Your task to perform on an android device: In the Google Docs app,open the biography document, then change the theory to biography.
Image 0: 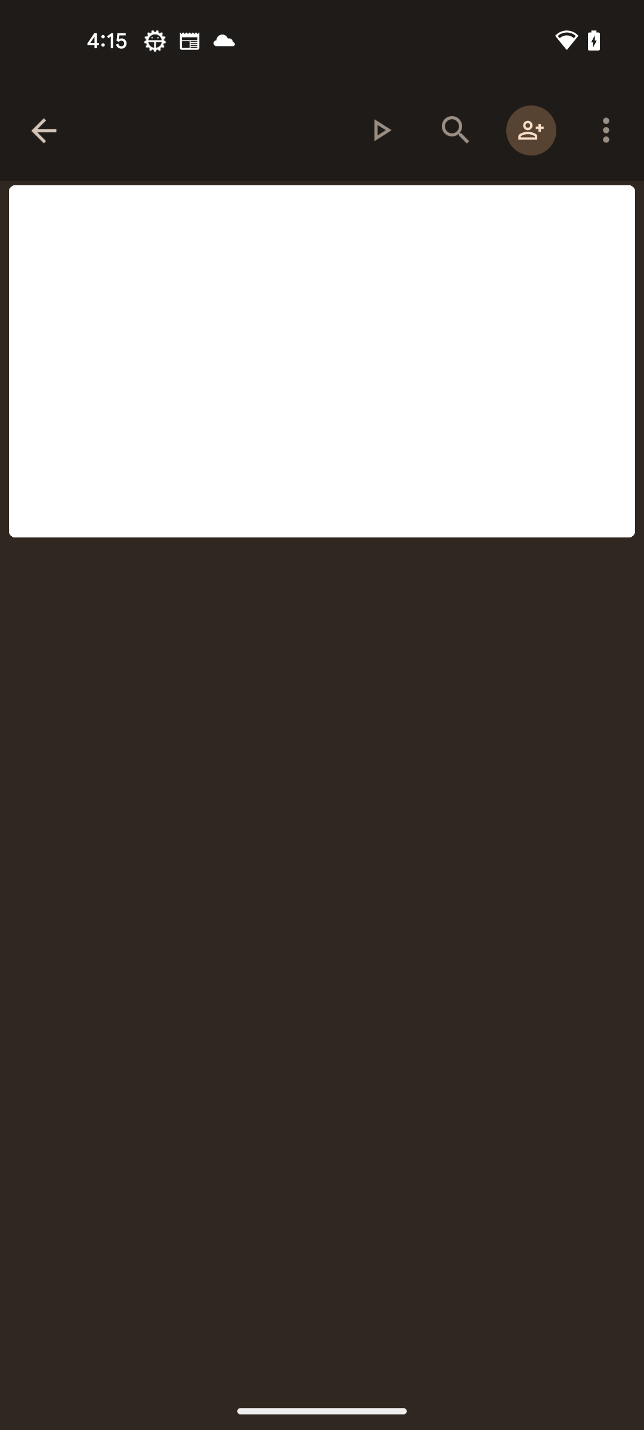
Open google docs app
Step 0: open app "Docs"
Image 1: 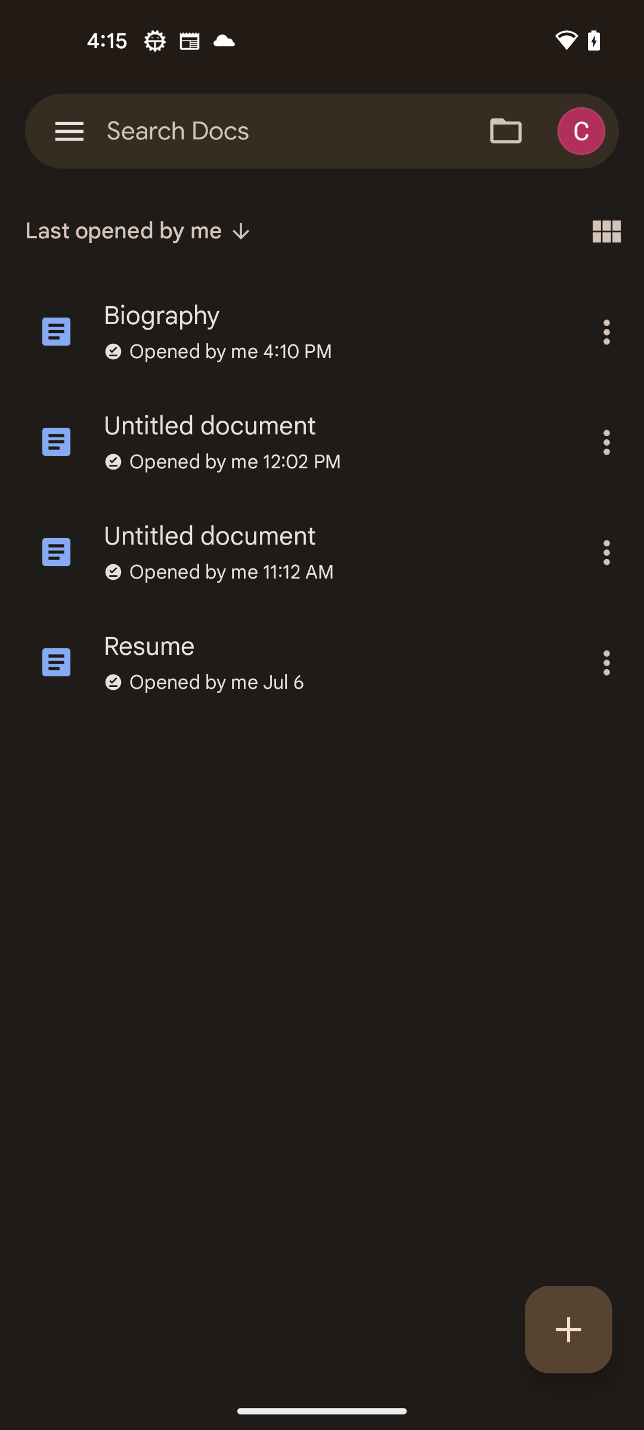
Select the Biography document
Step 1: click (336, 315)
Image 2: 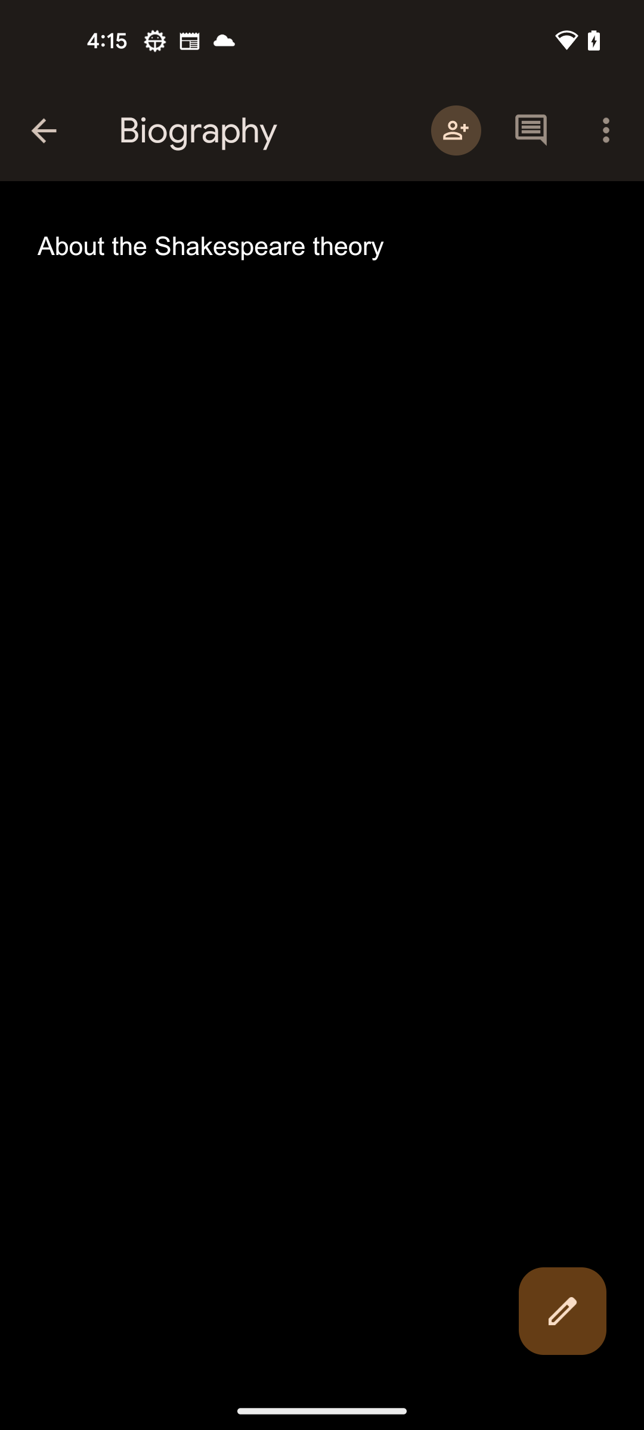
Click on edit option at the right bottom corner of the screen
Step 2: click (562, 1311)
Image 3: 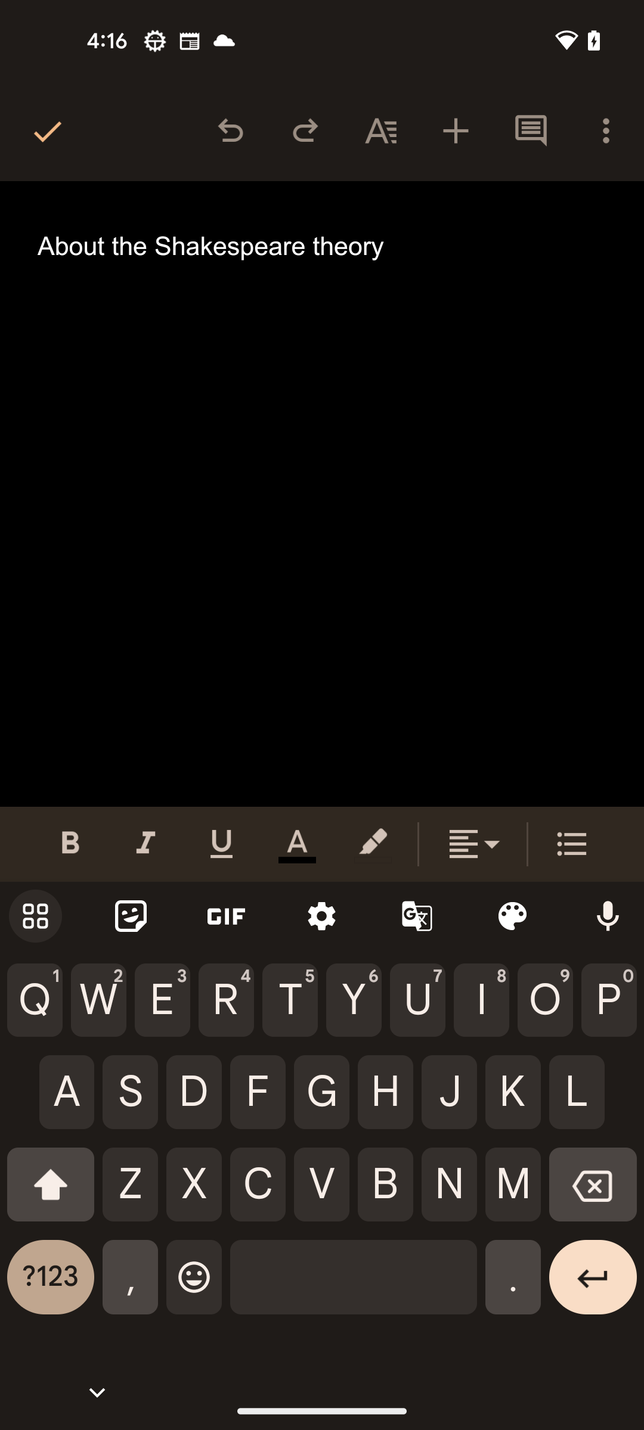
Click on theory
Step 3: click (322, 403)
Image 4: 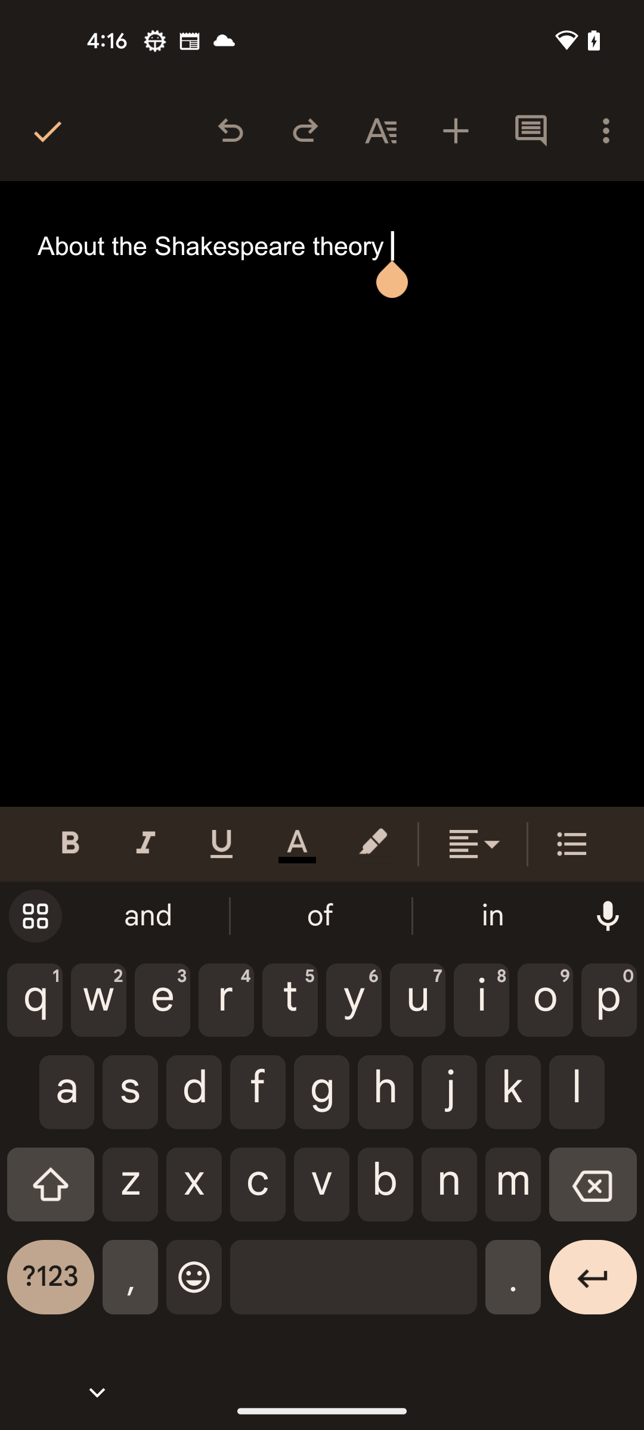
Delete the theory text
Step 4: click (593, 1193)
Image 5: 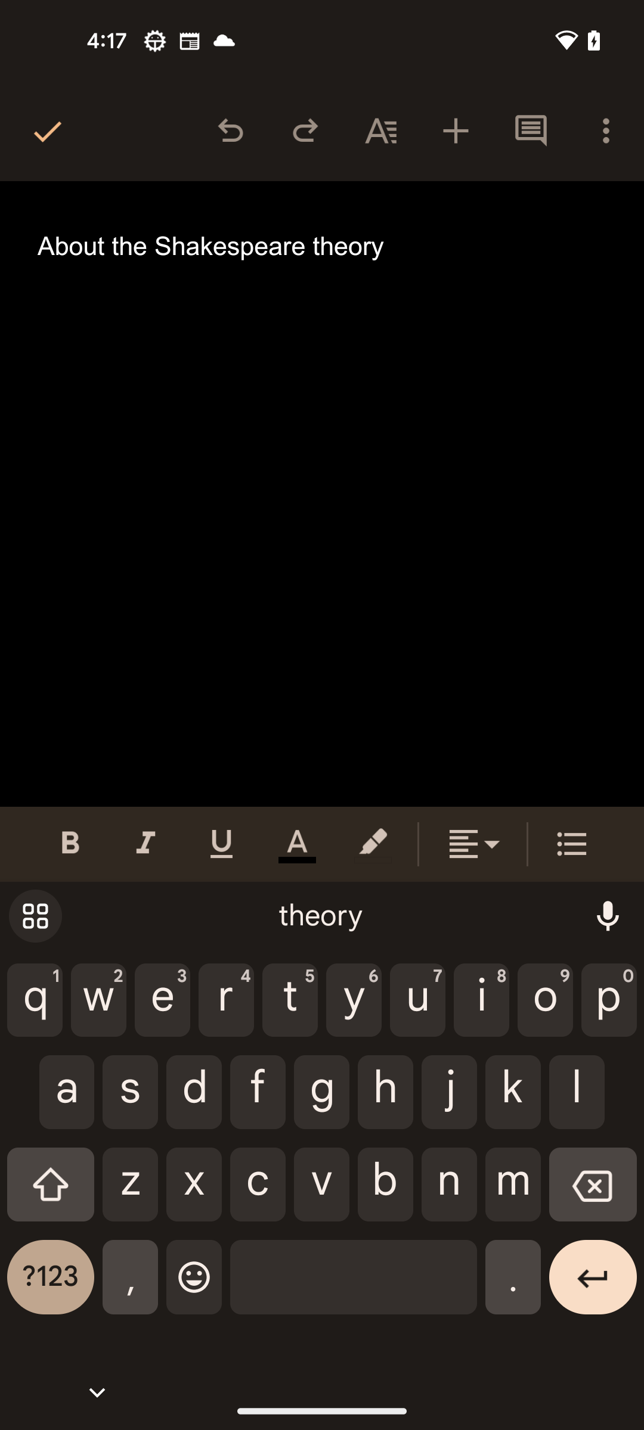
Delete the theory text
Step 5: click (593, 1193)
Image 6: 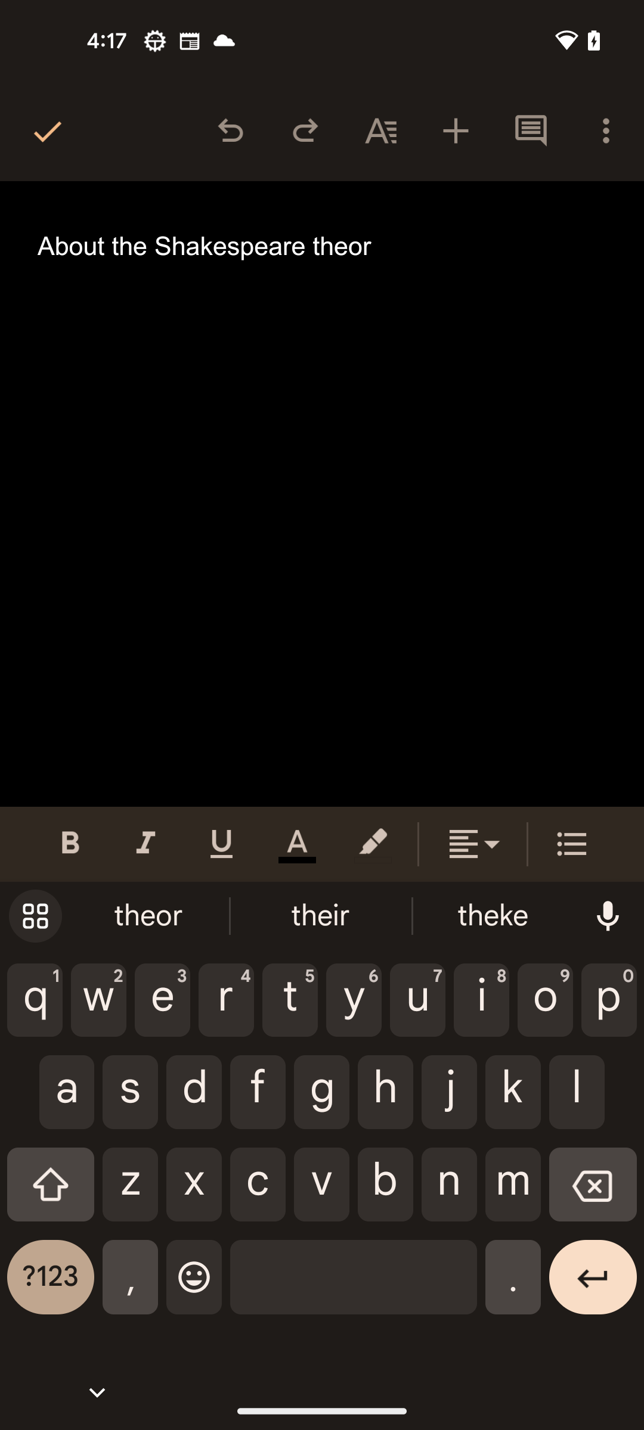
Delete the theory text
Step 6: click (593, 1193)
Image 7: 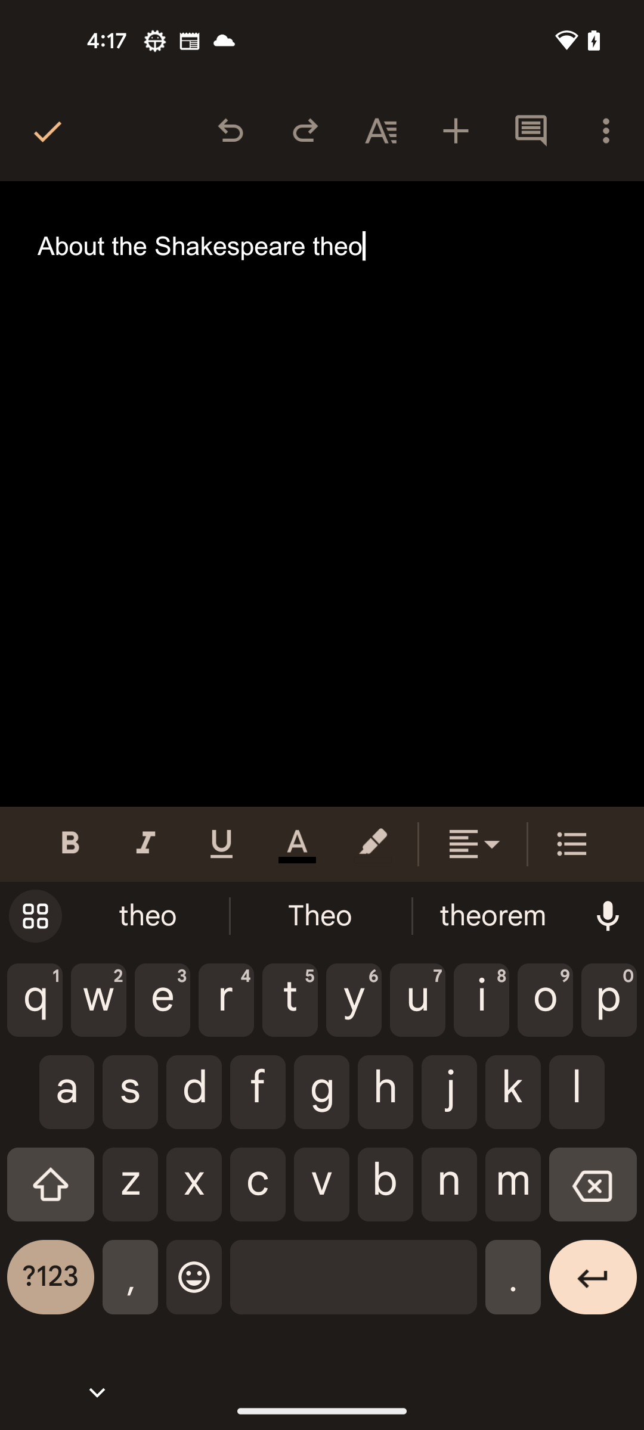
Delete the theory text
Step 7: click (593, 1193)
Image 8: 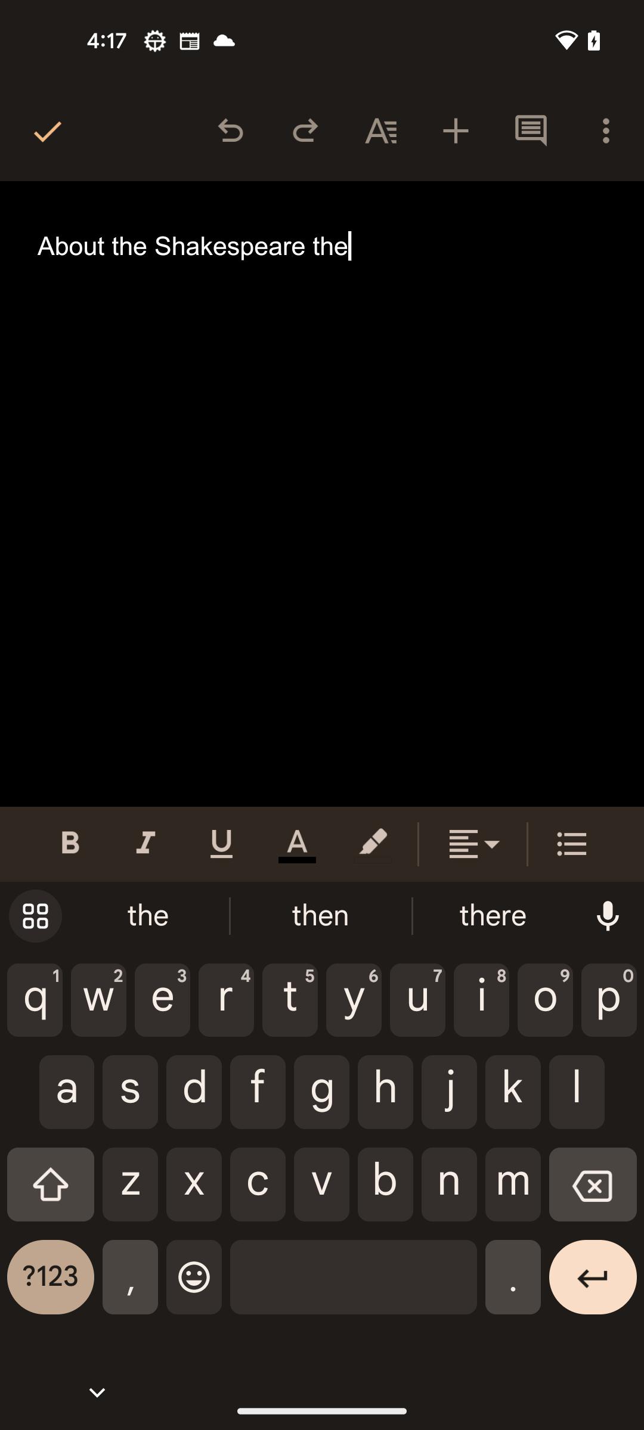
Delete the theory text
Step 8: click (593, 1193)
Image 9: 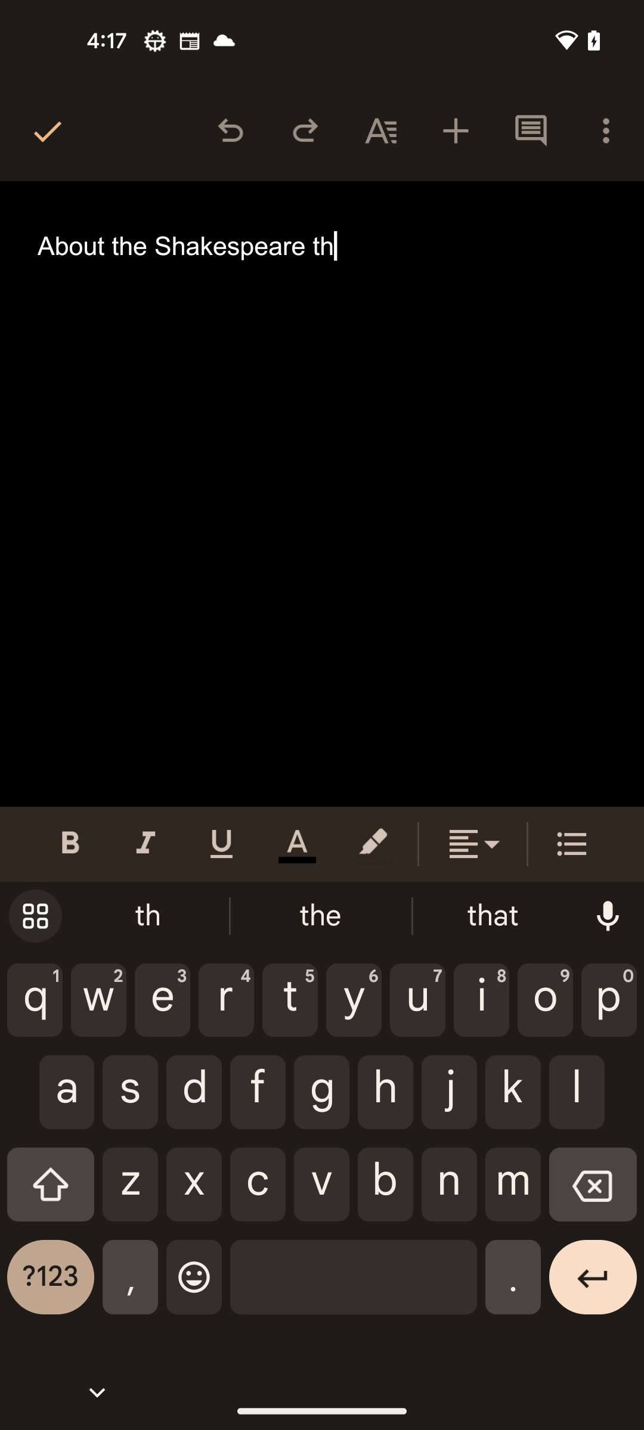
Delete the theory text
Step 9: click (593, 1193)
Image 10: 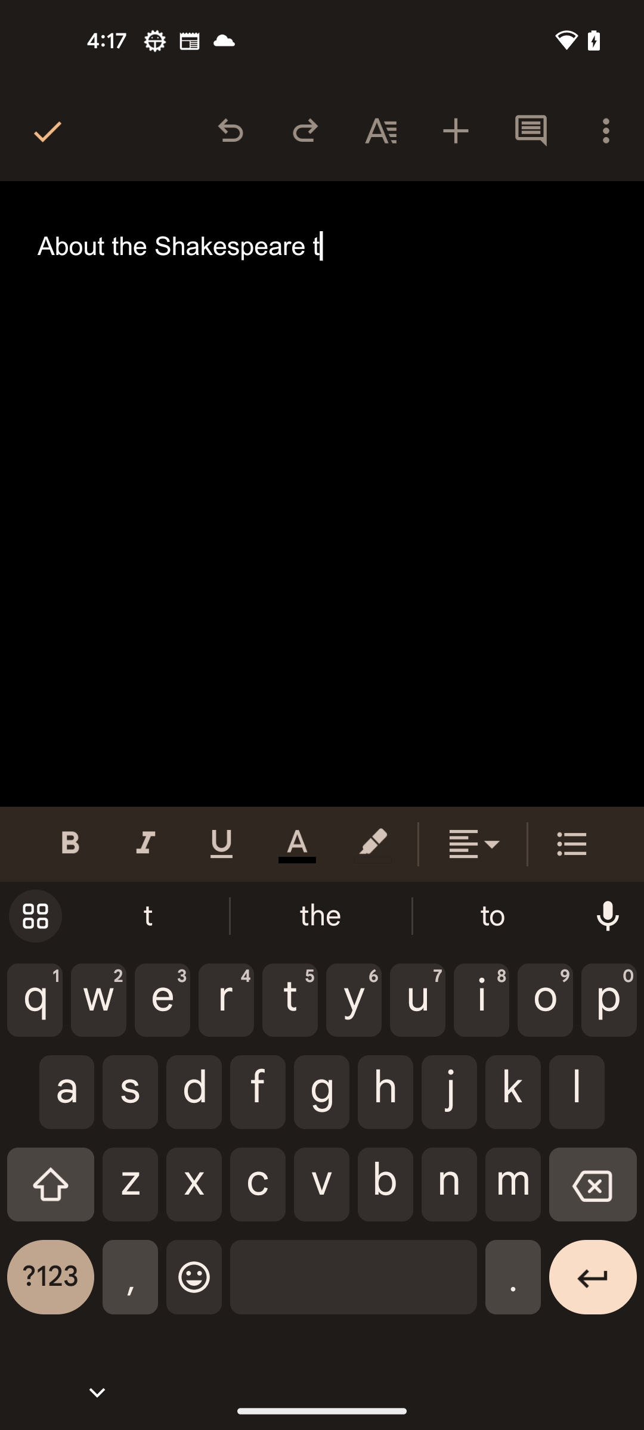
Delete the theory text
Step 10: click (593, 1193)
Image 11: 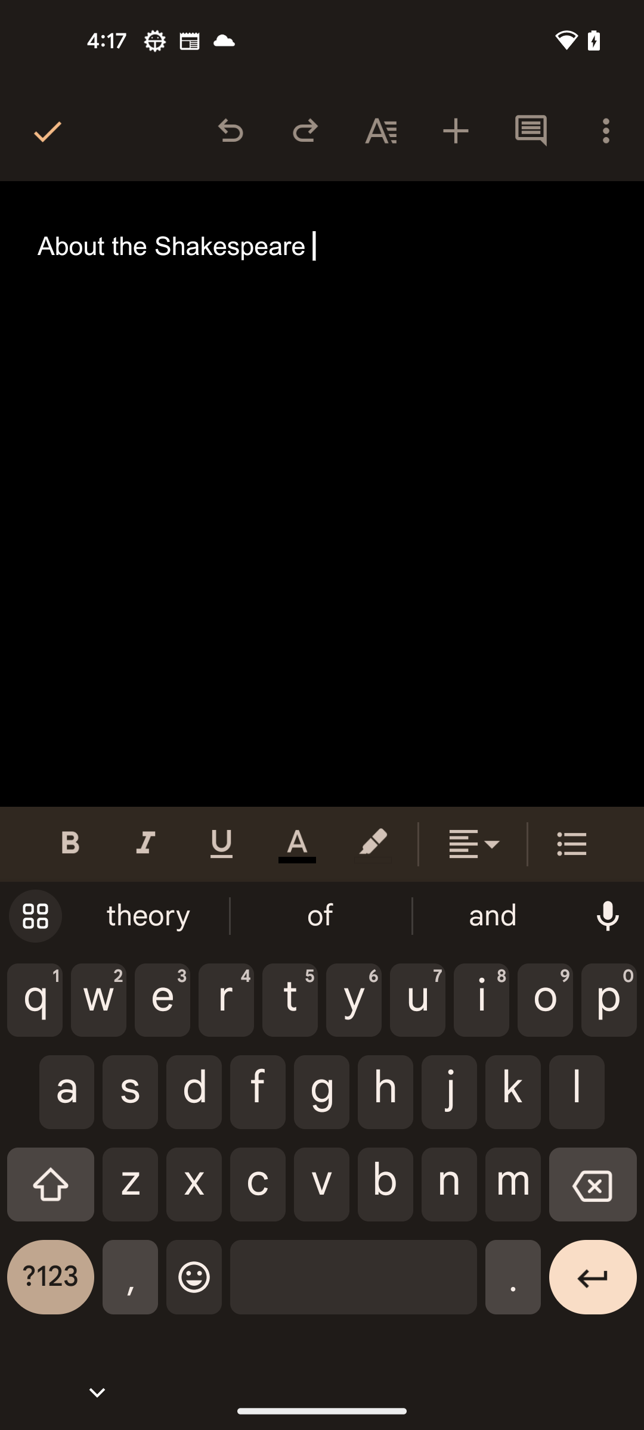
Search for about the shakespear biography
Step 11: type "Search for about the shakespear biography"